Your task to perform on an android device: To check the price, I would like to view more products that are similar. Use the Tata CLiQ app to compare the prices of numerous comparable pairs of shoes.
Image 0: 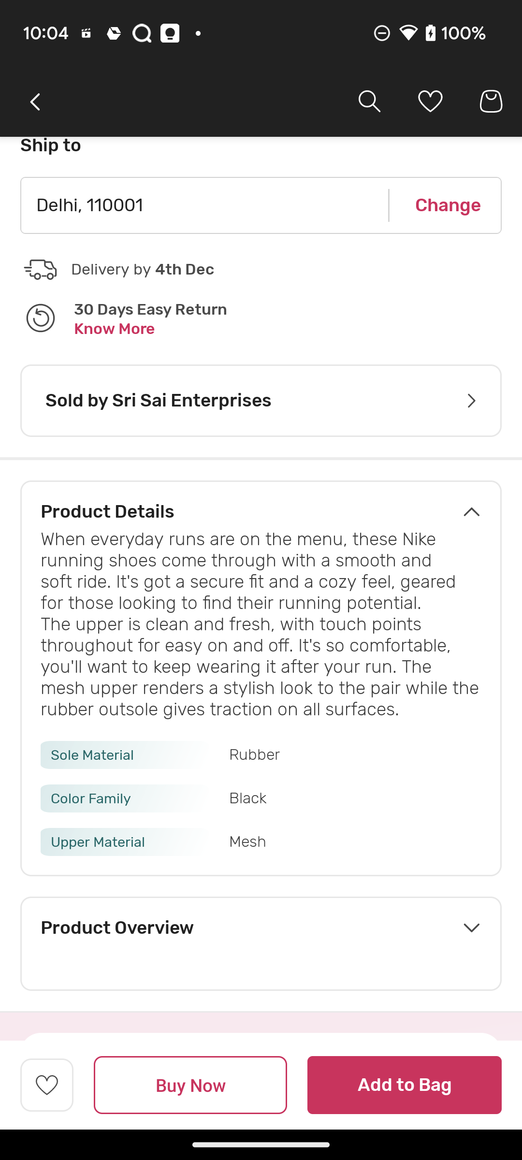
swipe up to see similar products
Step 0: scroll down
Image 1: 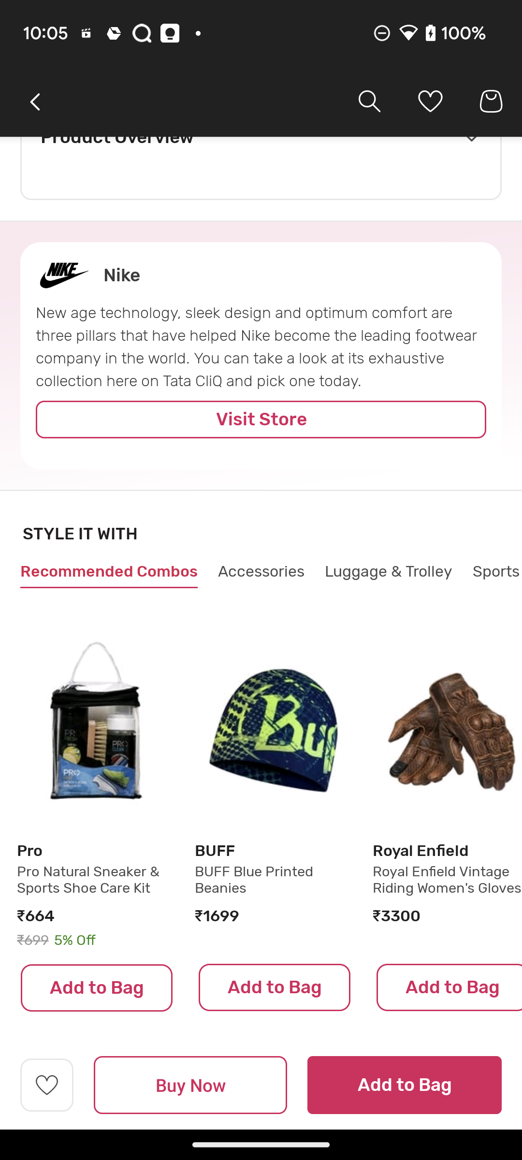
swipe up to see similar products
Step 1: scroll down
Image 2: 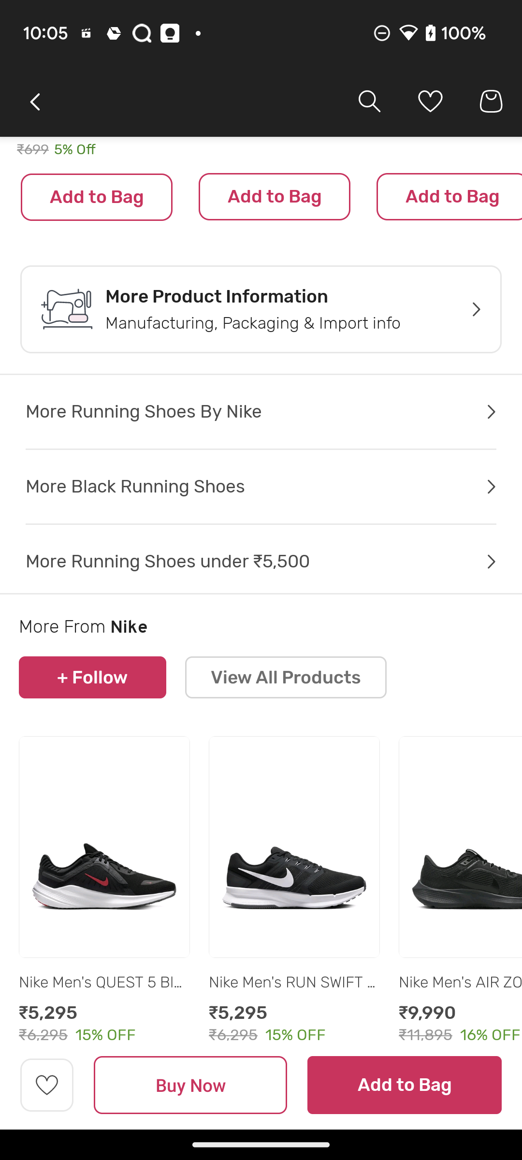
swipe up to see similar products
Step 2: scroll down
Image 3: 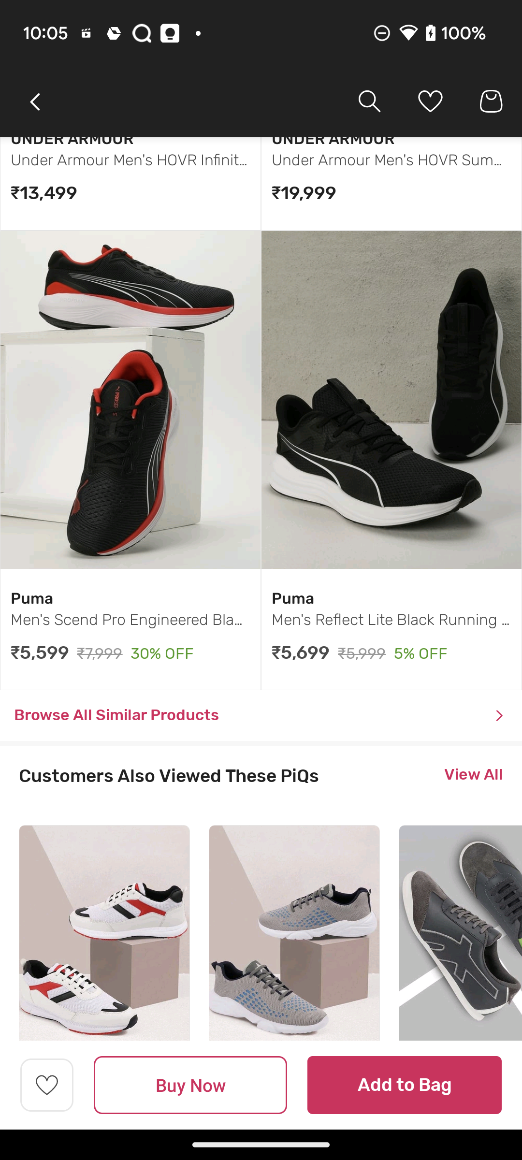
Click on Browse All Similar Products
Step 3: click (245, 715)
Image 4: 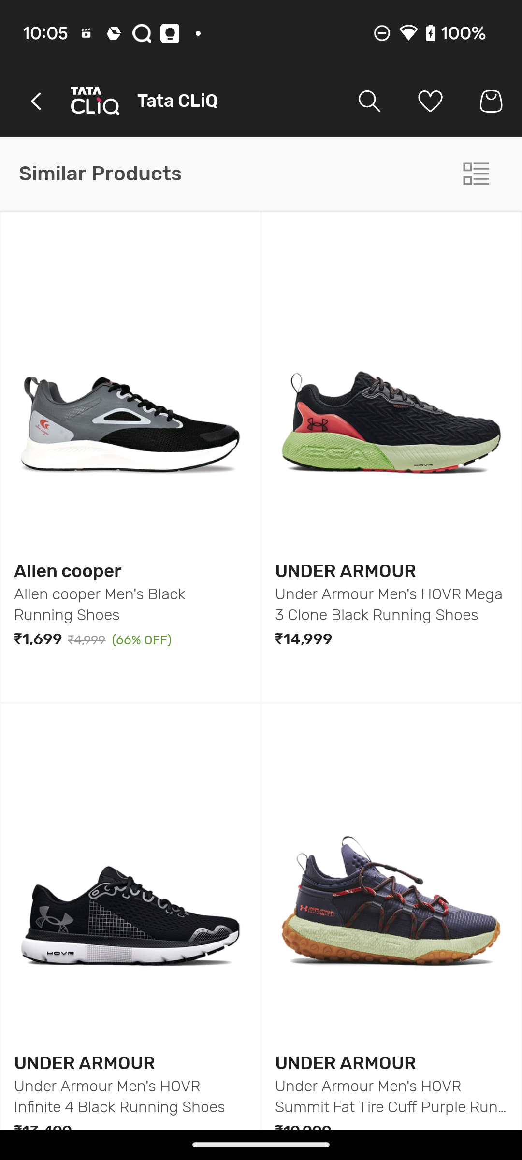
swipe up to see price all similar products
Step 4: scroll down
Image 5: 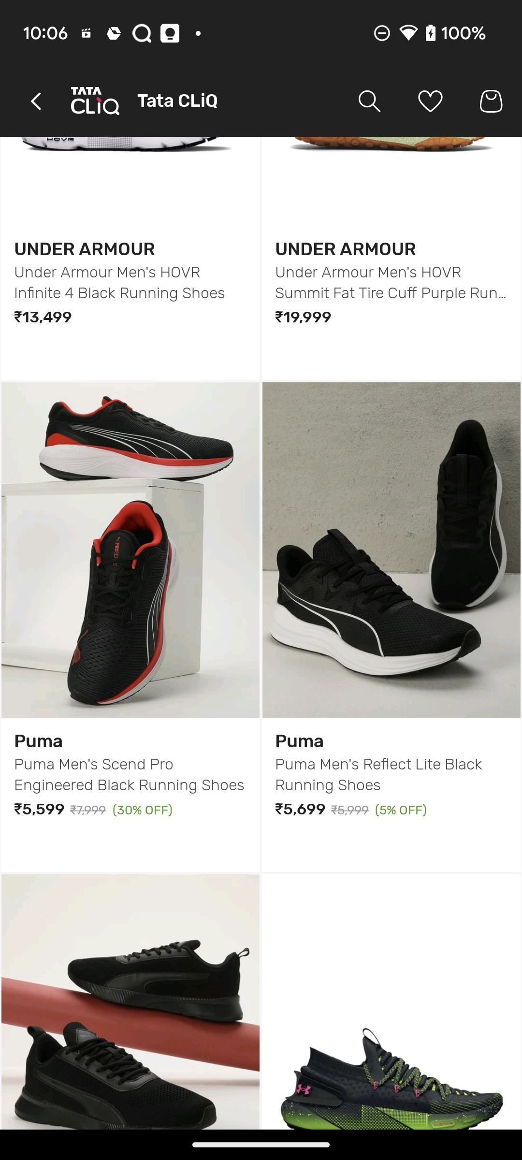
swipe up to see price all similar products
Step 5: scroll down
Image 6: 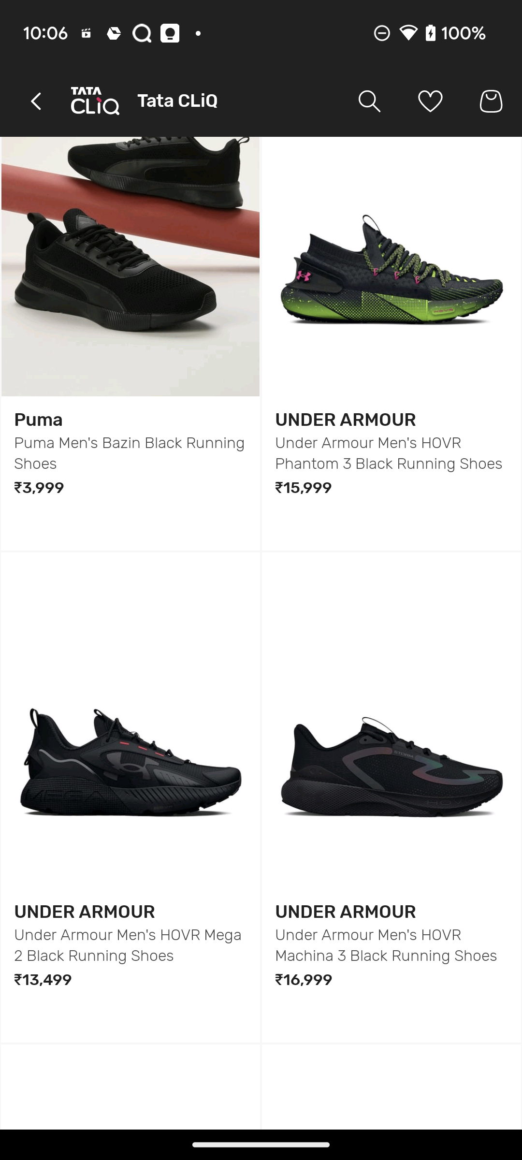
swipe up to see price all similar products
Step 6: scroll down